Your task to perform on an android device: Create a notification alert on the Xe app when the 1 euro currency exchange rate equals 1.0600 US dollars.
Image 0: 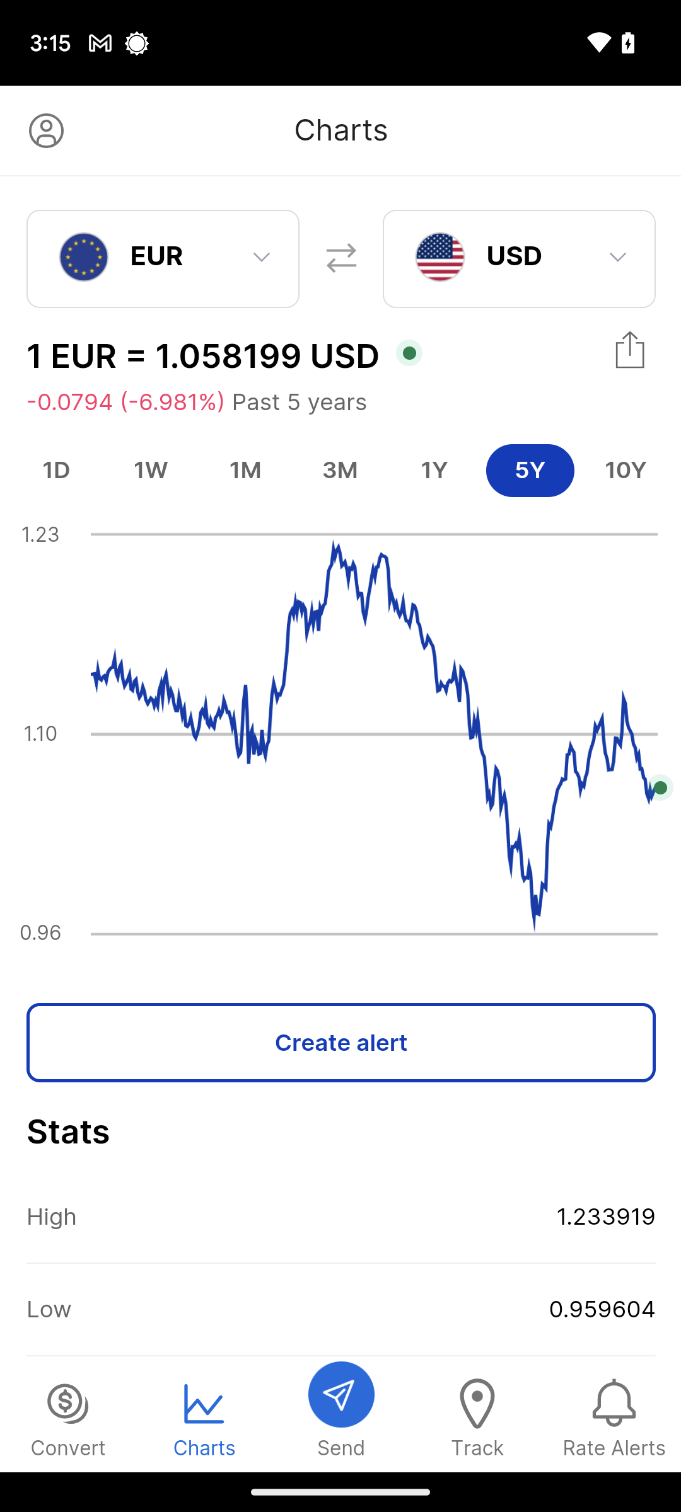
Click on the Create Alert tab.
Step 0: click (342, 1043)
Image 1: 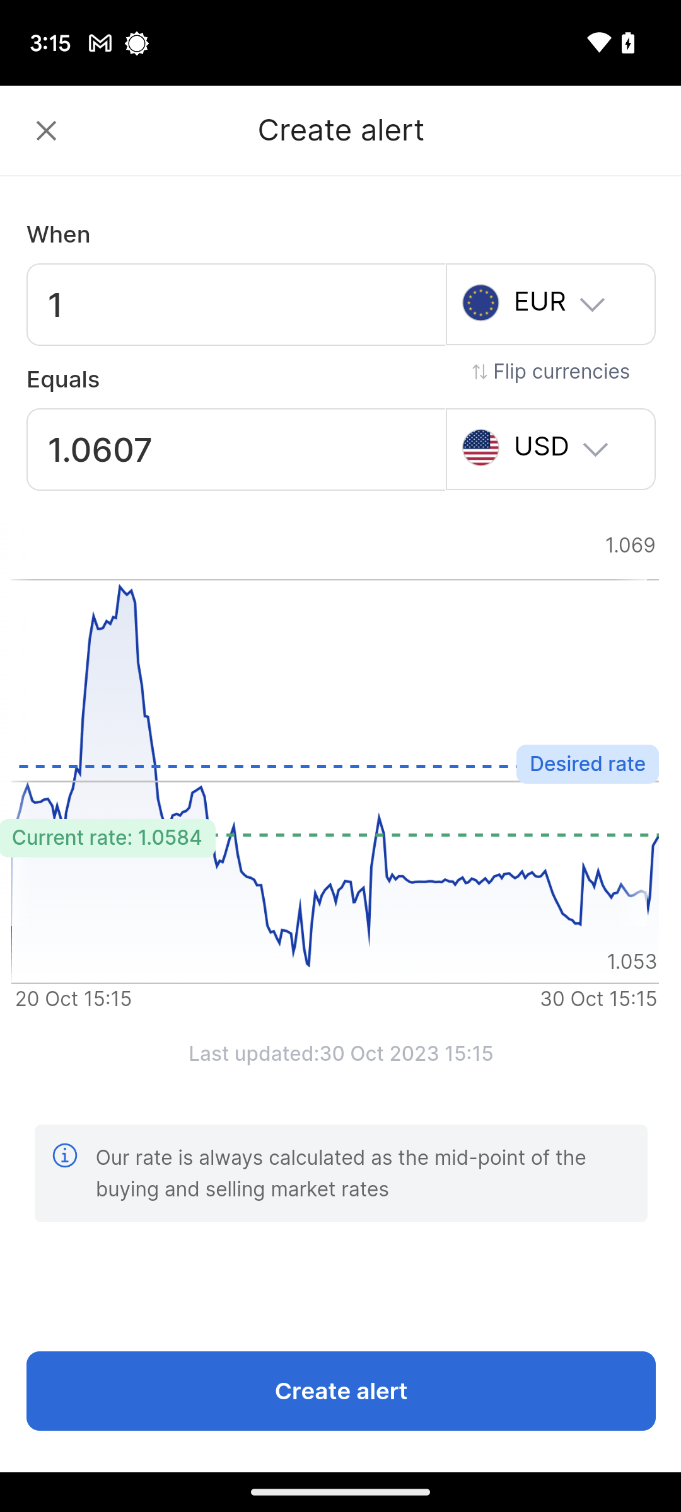
Click on the US dollar tab.
Step 1: click (245, 470)
Image 2: 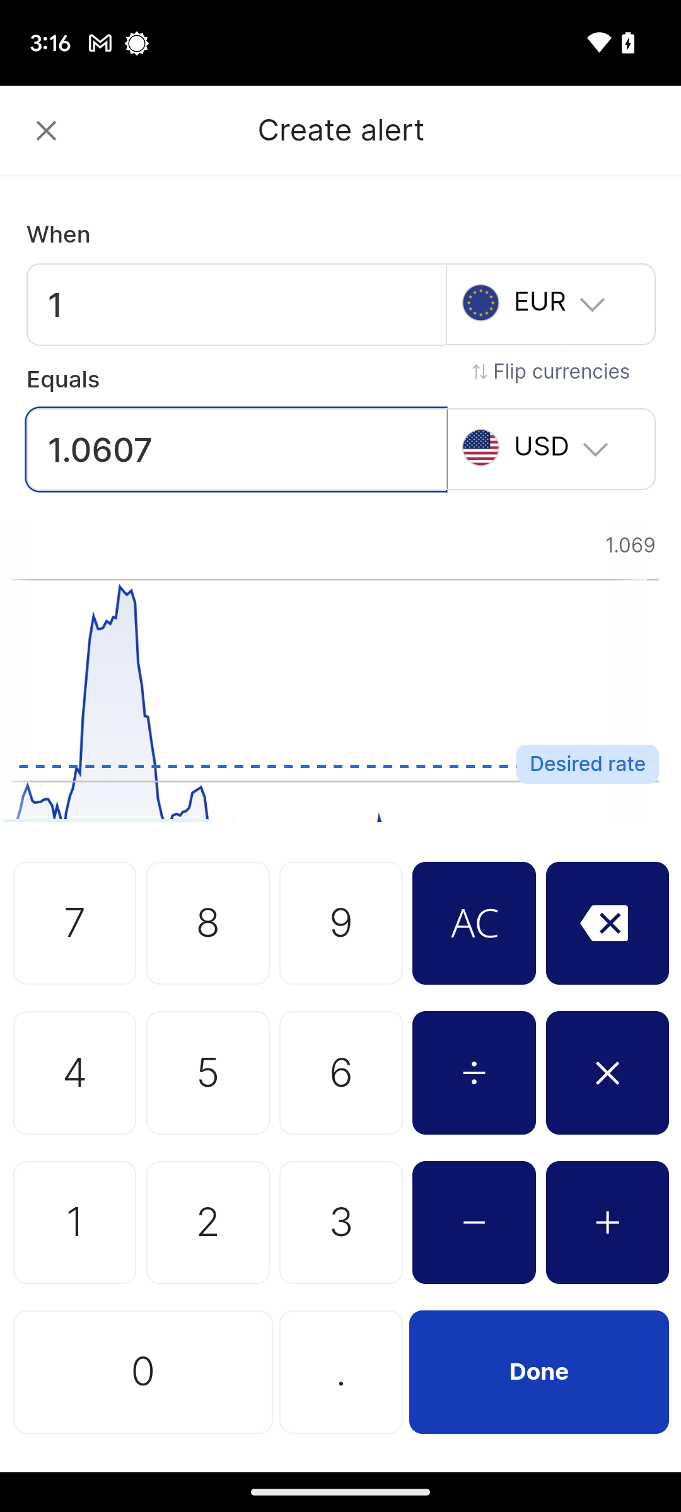
Set the amount to 1.0600.
Step 2: click (184, 1217)
Image 3: 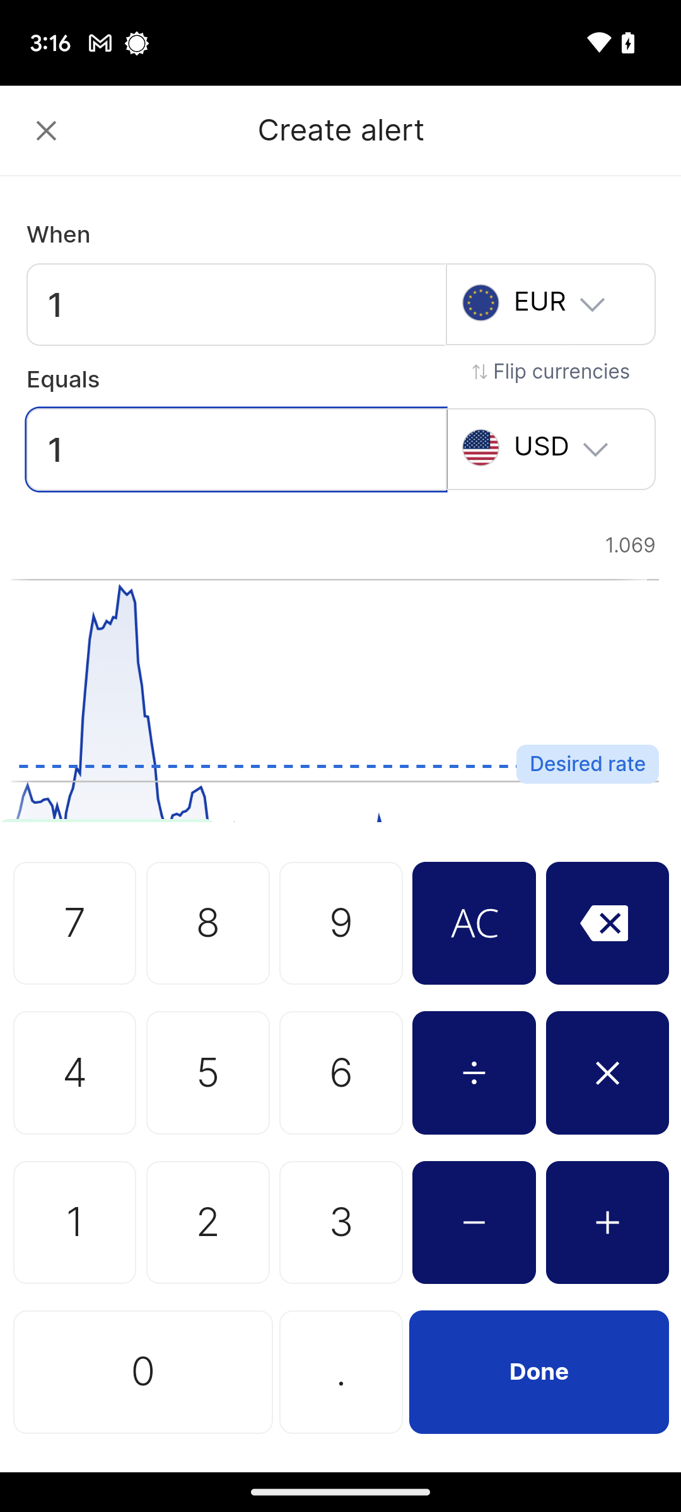
Set the amount to 1.0600.
Step 3: click (340, 1394)
Image 4: 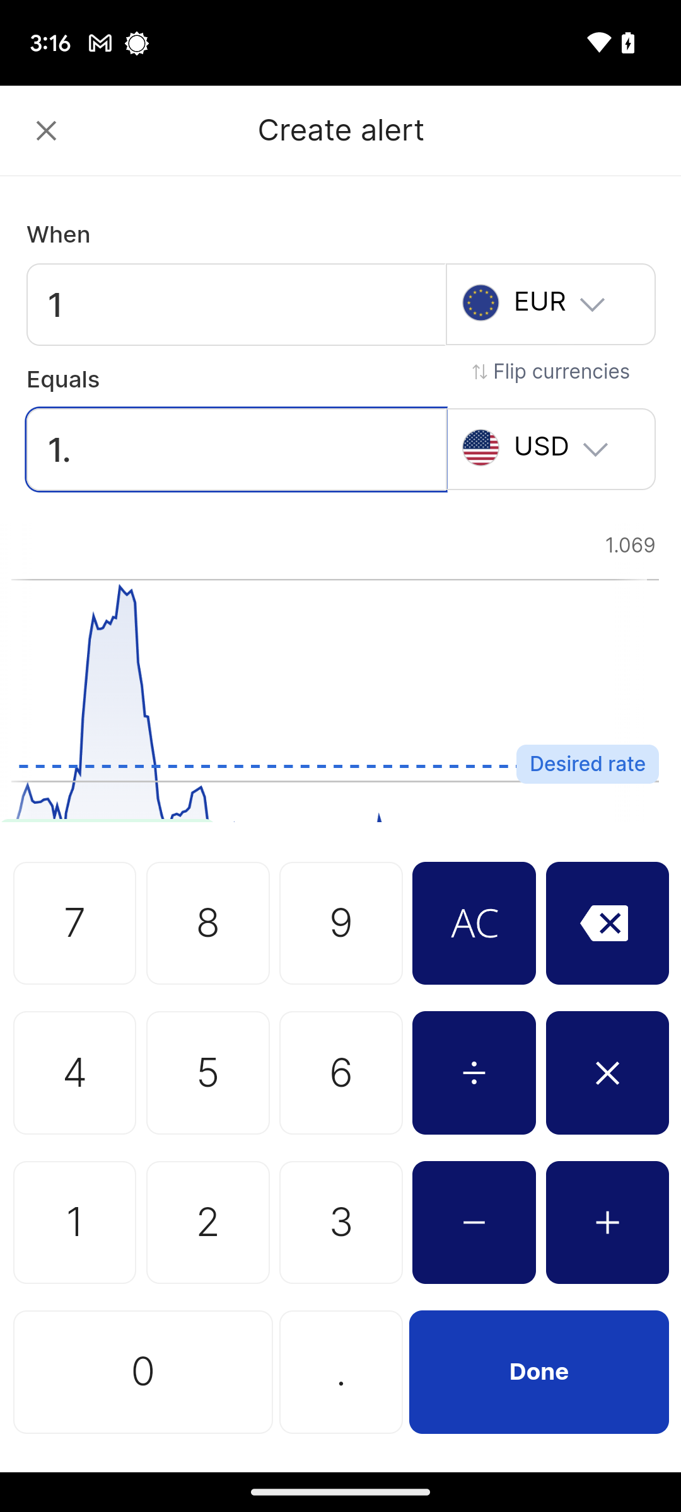
Set the amount to 1.0600.
Step 4: click (204, 1417)
Image 5: 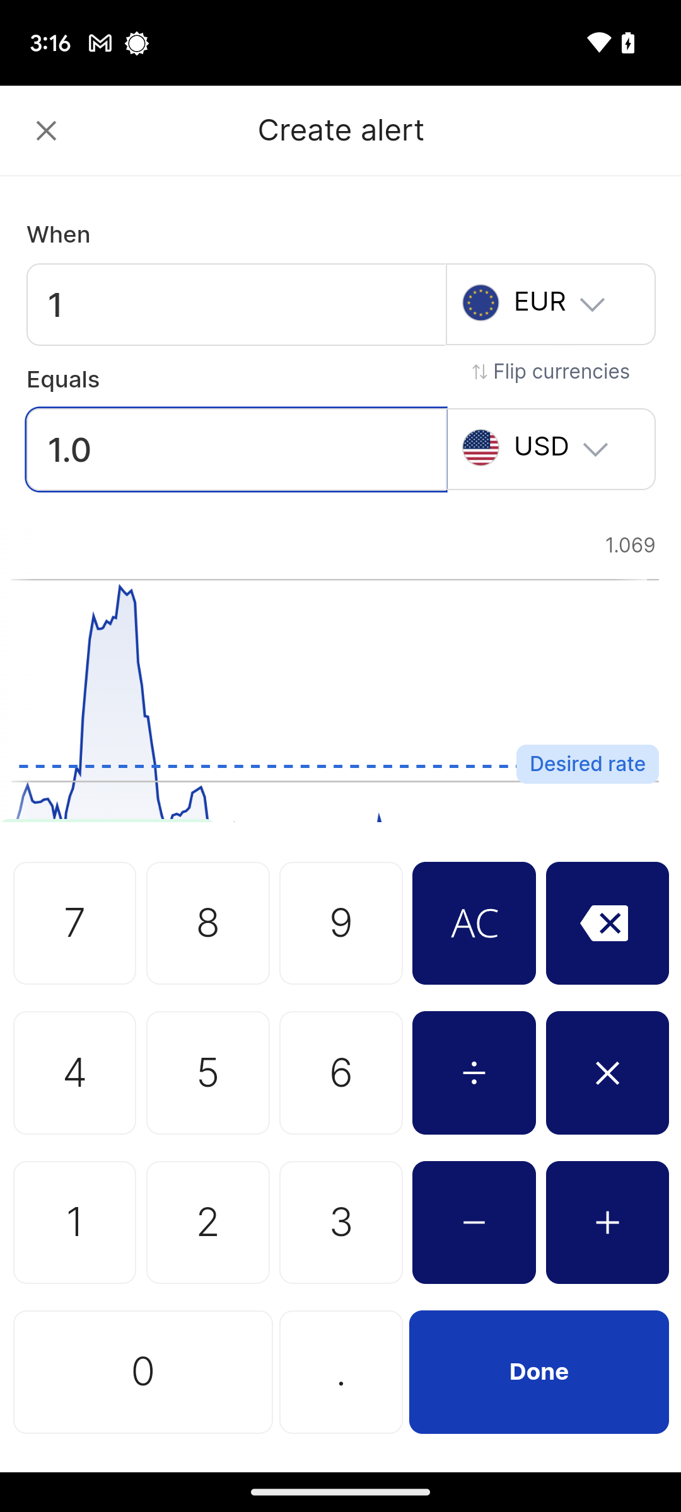
Set the amount to 1.0600.
Step 5: click (342, 1043)
Image 6: 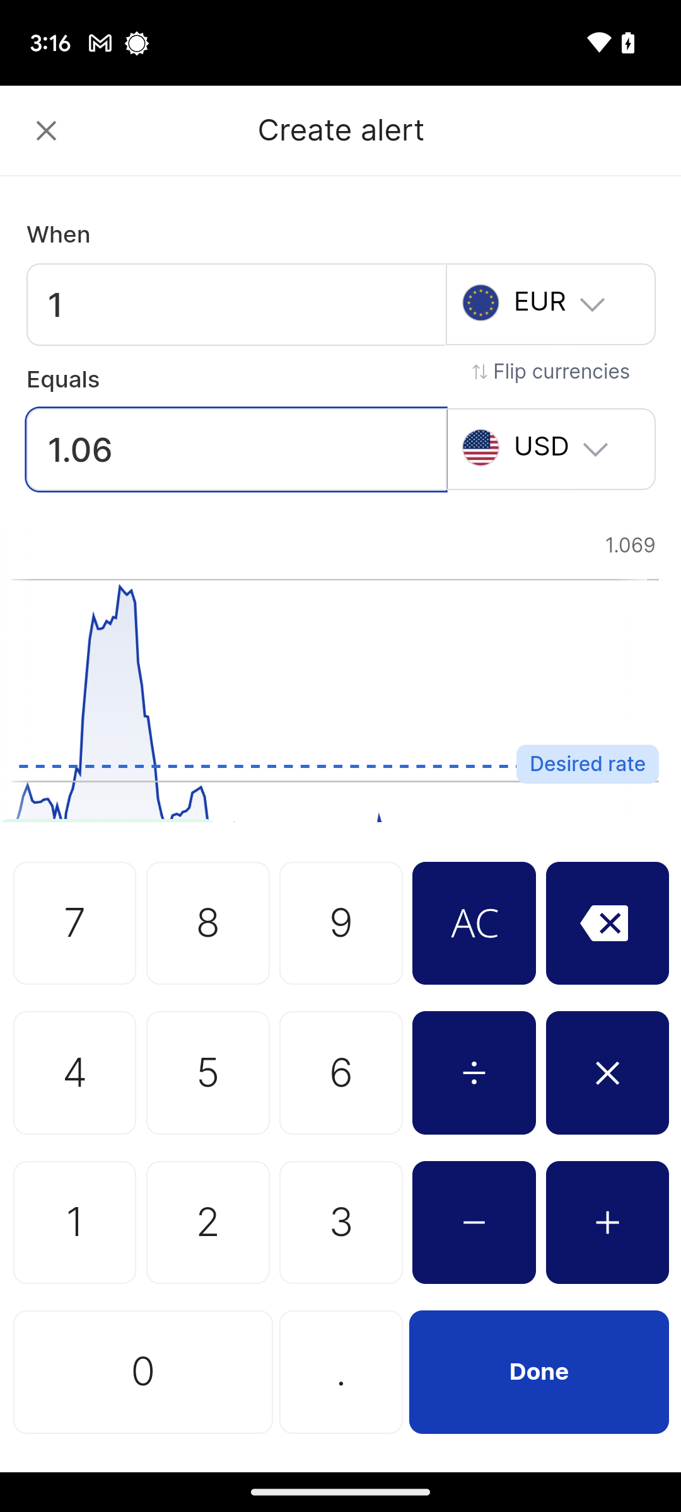
Set the amount to 1.0600.
Step 6: click (204, 1417)
Image 7: 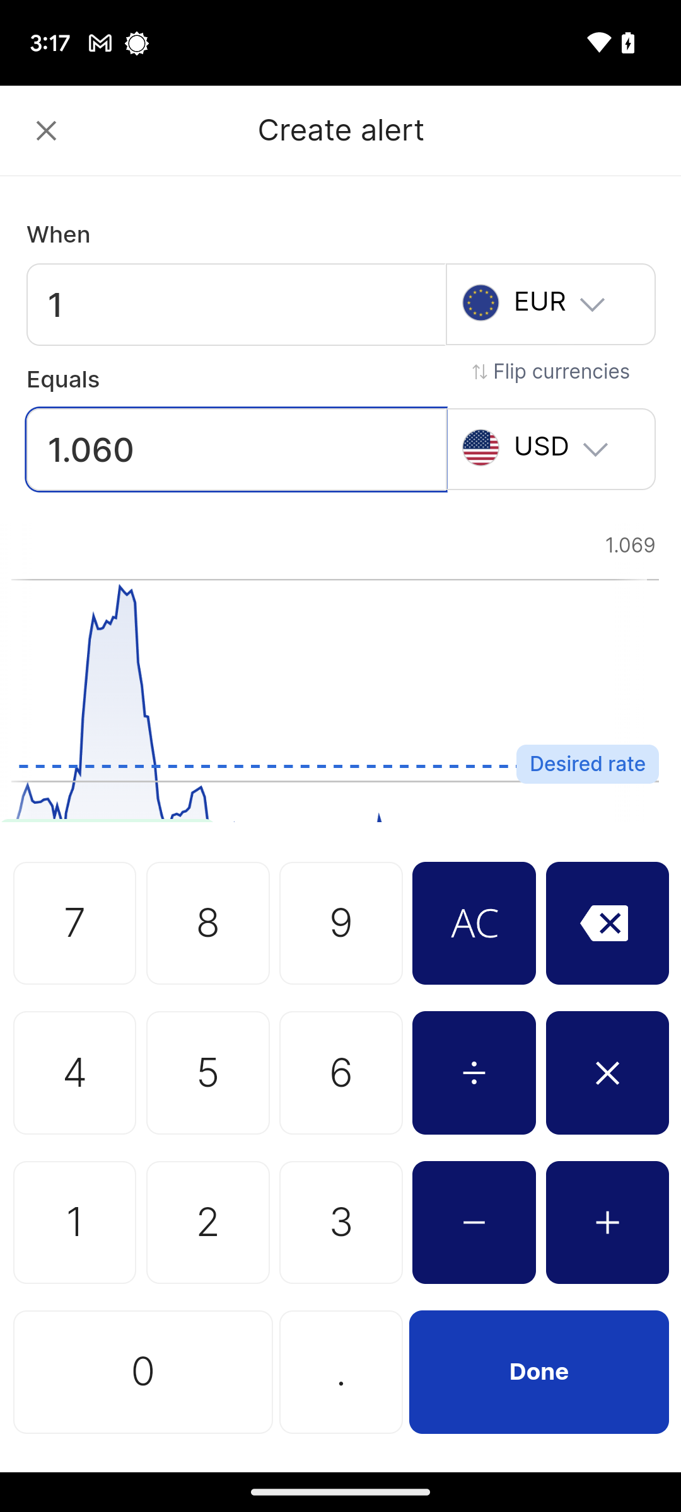
Set the amount to 1.0600.
Step 7: click (204, 1417)
Image 8: 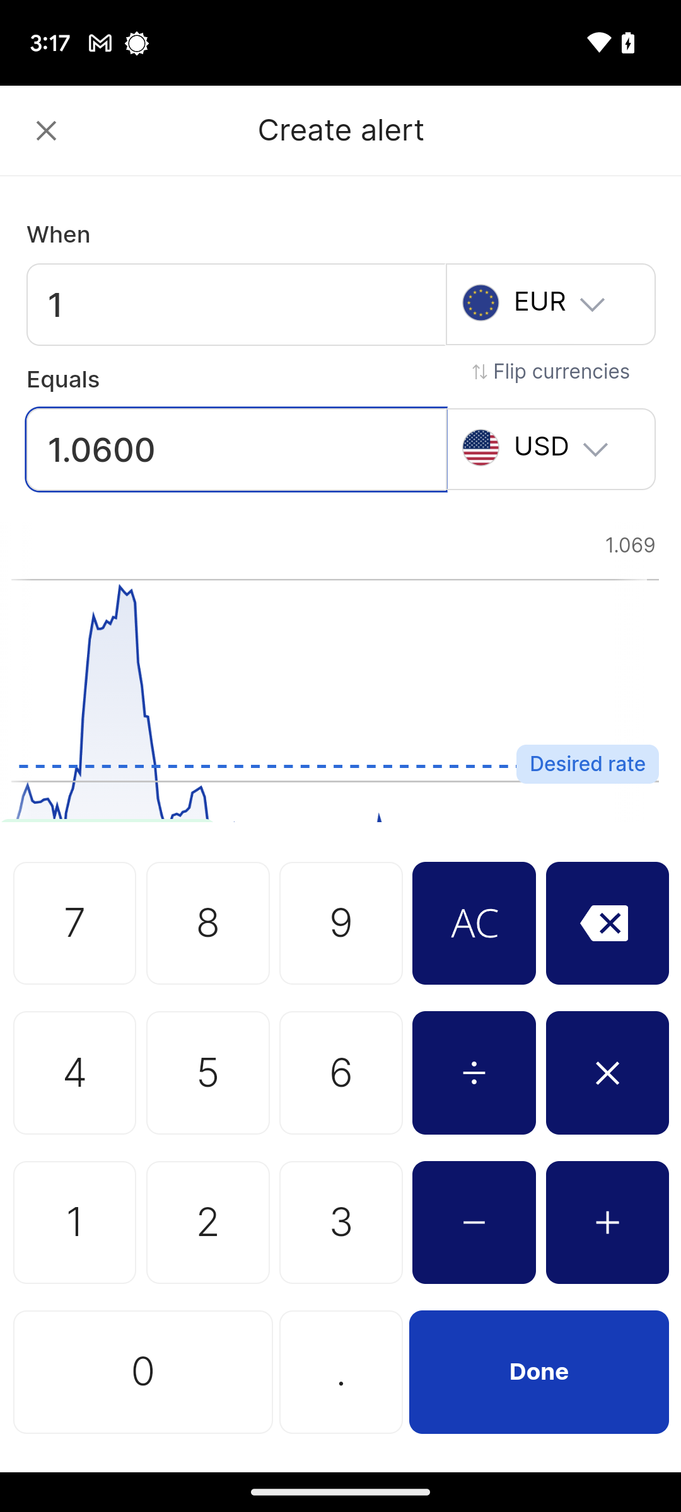
Click on Done at the bottom of the screen.
Step 8: click (538, 1371)
Image 9: 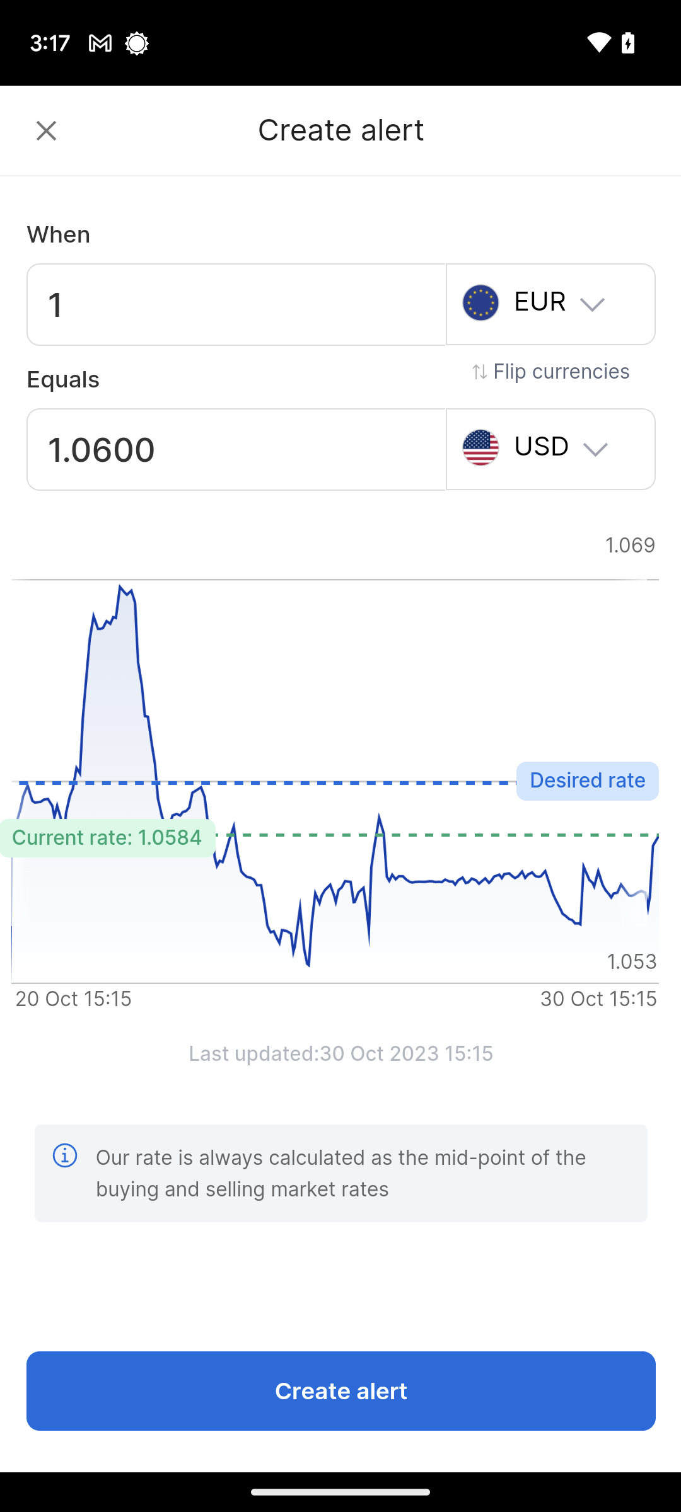
Click on Create Alert at the bottom of the screen.
Step 9: click (340, 1394)
Image 10: 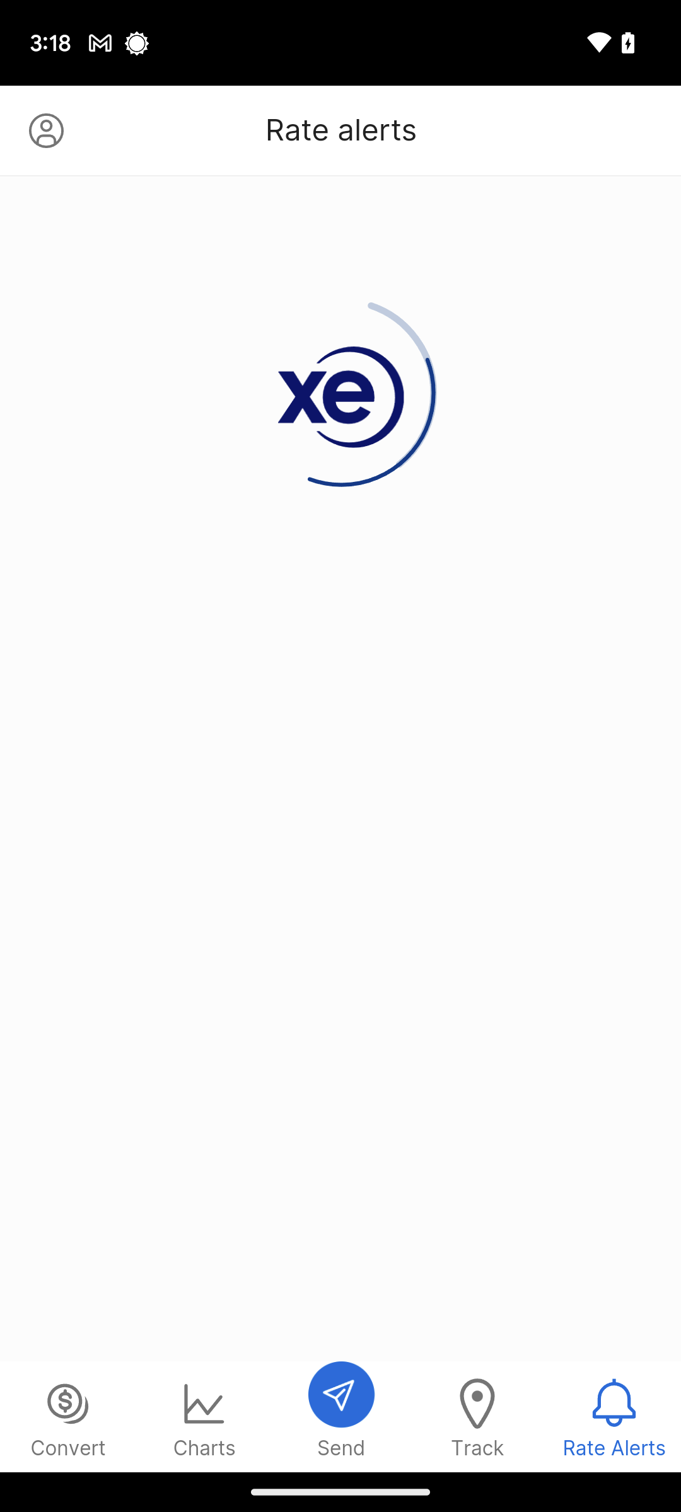
Click on Create Alert at the bottom of the screen.
Step 10: wait